Your task to perform on an android device:  In the Contacts+ app, search for the contact Lara Jean Covey.
Image 1: 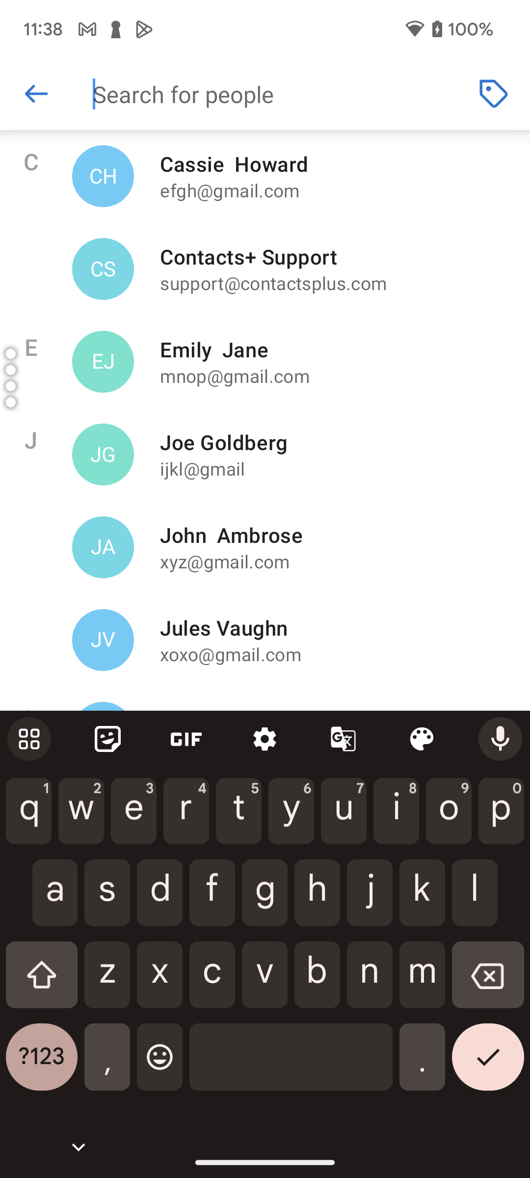
Type Lara Jean Covey in the search bar.
Step 1: type "Lara Jean Covey"